Your task to perform on an android device: Although I've owned sports shoes in the past, I'm looking for the campus brand this time. For shoes bearing the Campus brand, utilize the Snapdeal app.
Image 0: 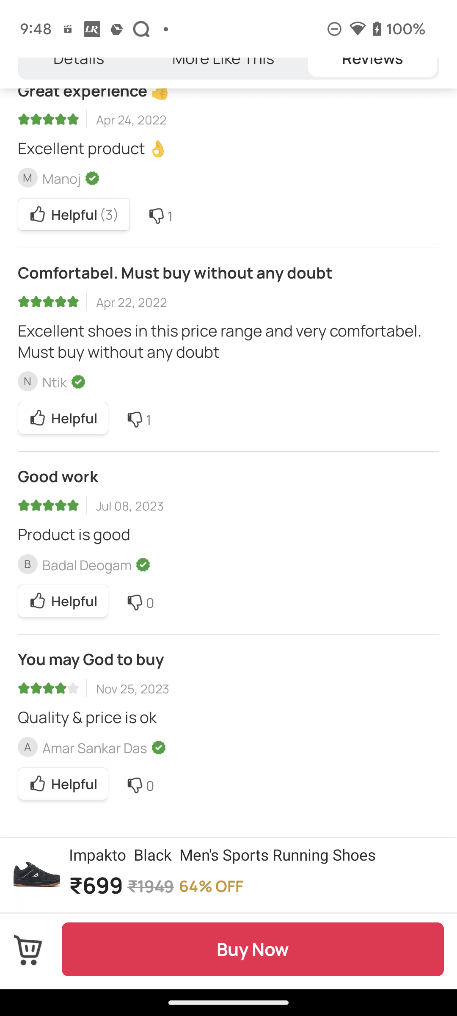
go back to the previous page
Step 0: press back button
Image 1: 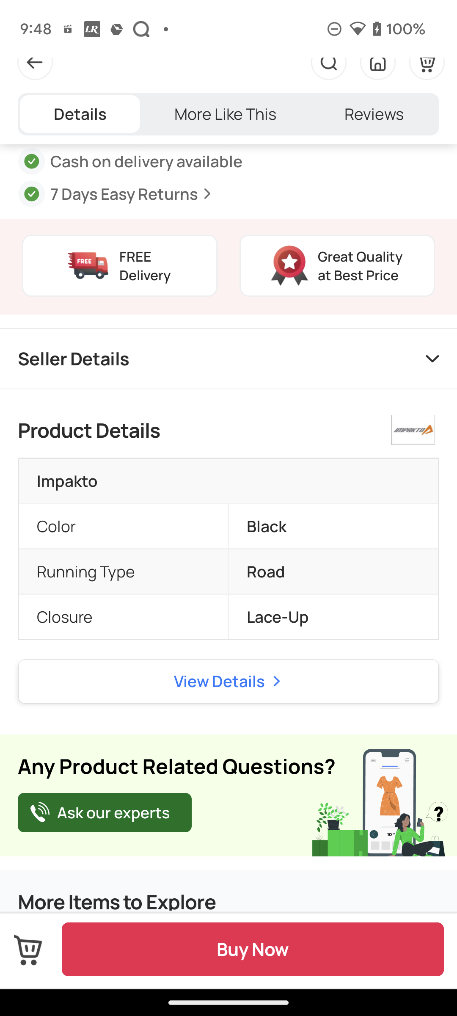
go back to the previous page
Step 1: press back button
Image 2: 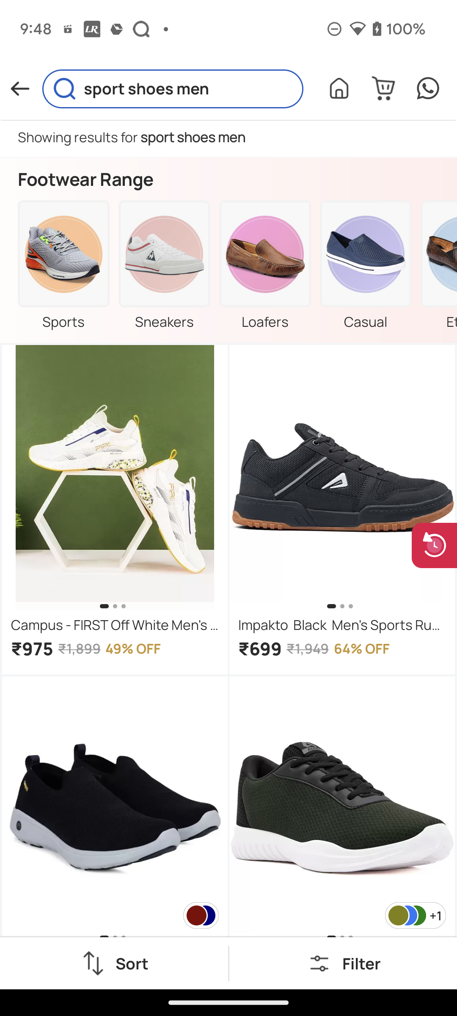
Click on the Filters section at the bottom right corner of the screen
Step 2: click (361, 963)
Image 3: 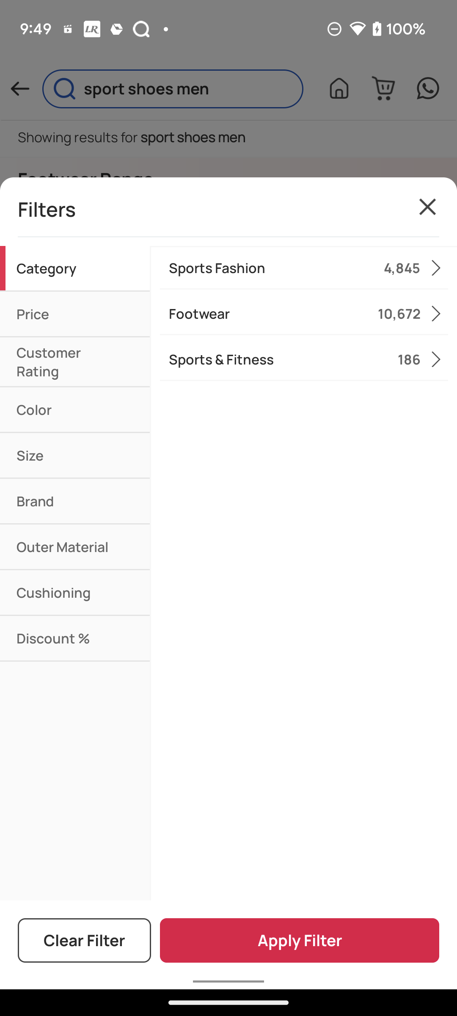
Click on Brand section
Step 3: click (70, 501)
Image 4: 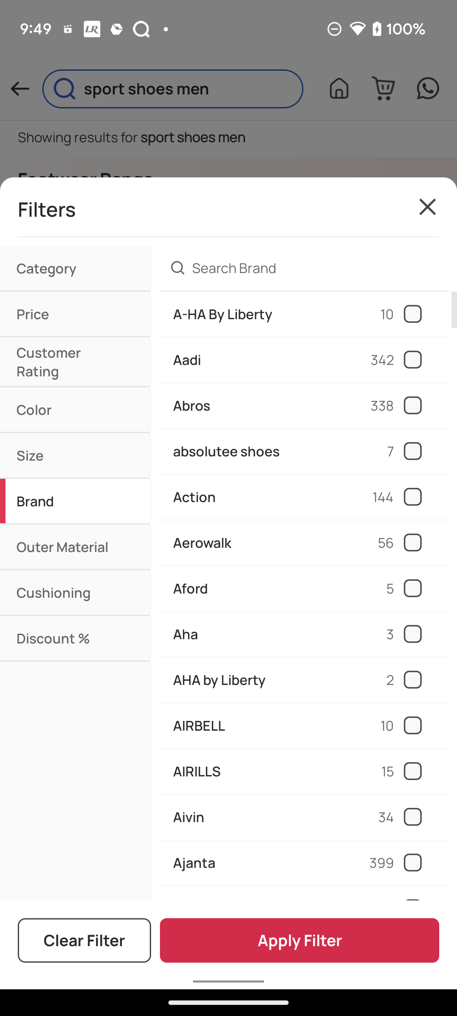
click on search bar of brand
Step 4: click (281, 268)
Image 5: 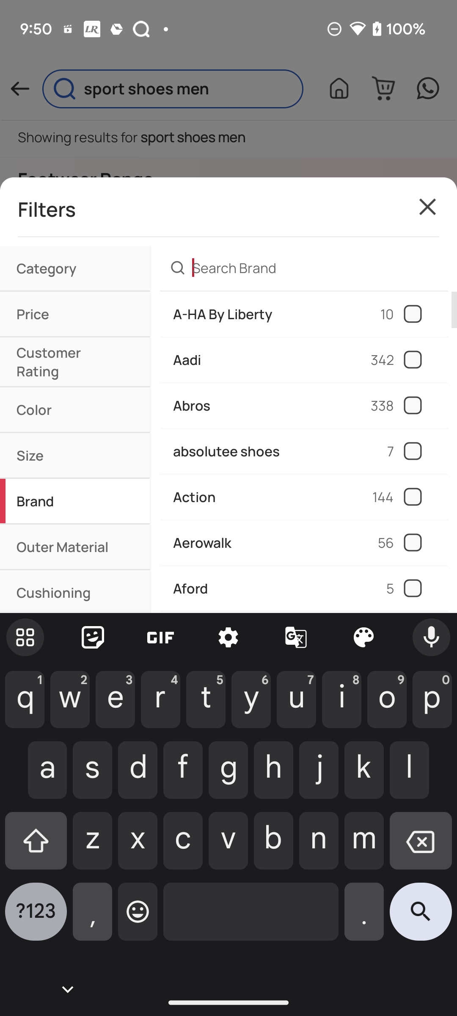
Search for Campus Brand
Step 5: type "Campus"
Image 7: 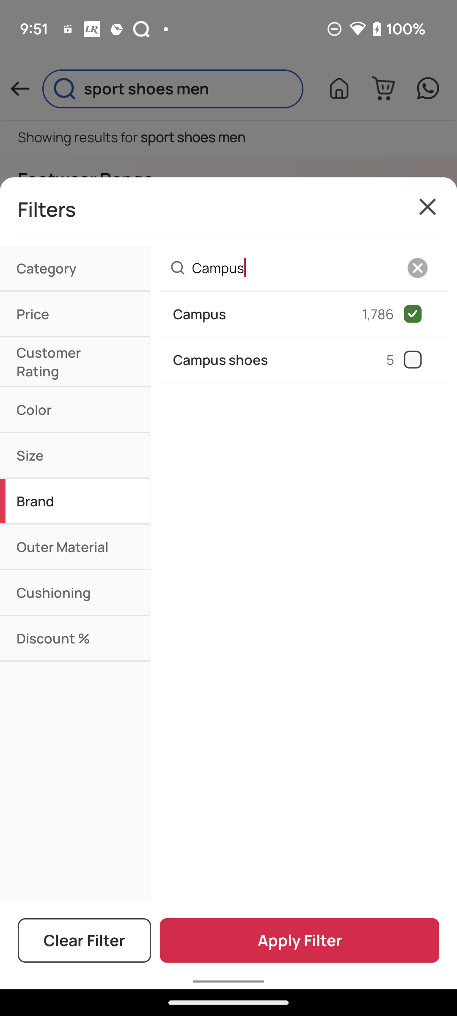
Click on Apply Filter at the bottom right corner of the screen
Step 7: click (300, 940)